Your task to perform on an android device: Open the sportspar app and search cycle shorts 
Image 0: 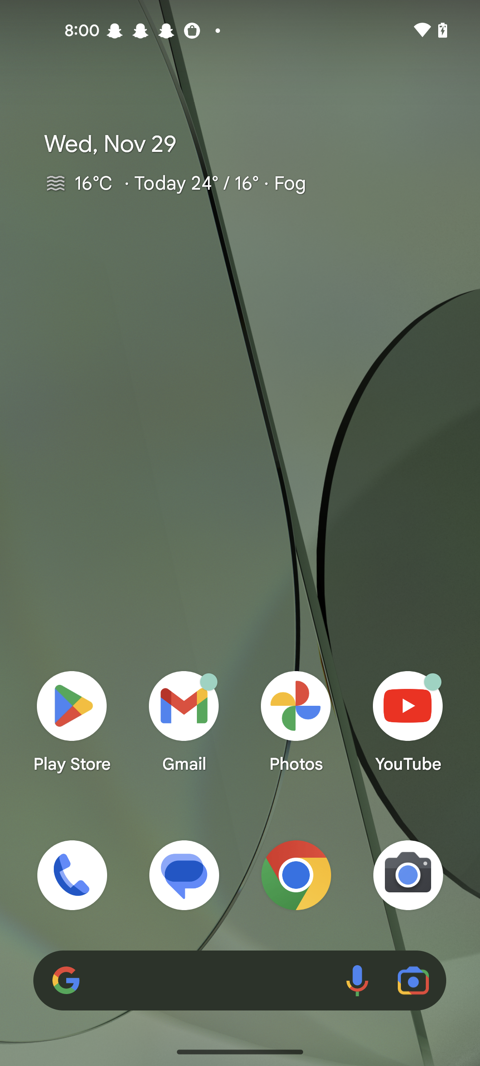
open the sportspar app
Step 0: open app "Sportspar"
Image 1: 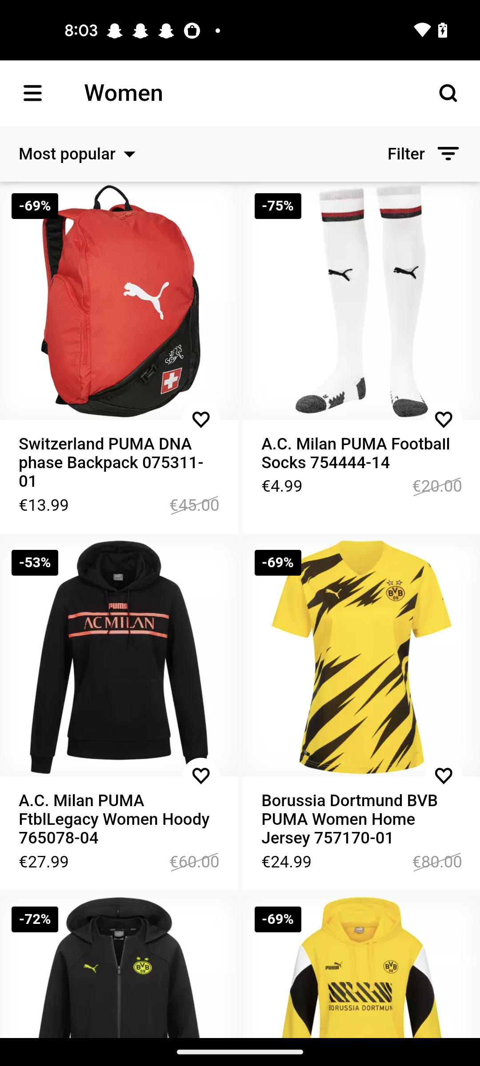
Click on the search icon
Step 1: click (448, 93)
Image 2: 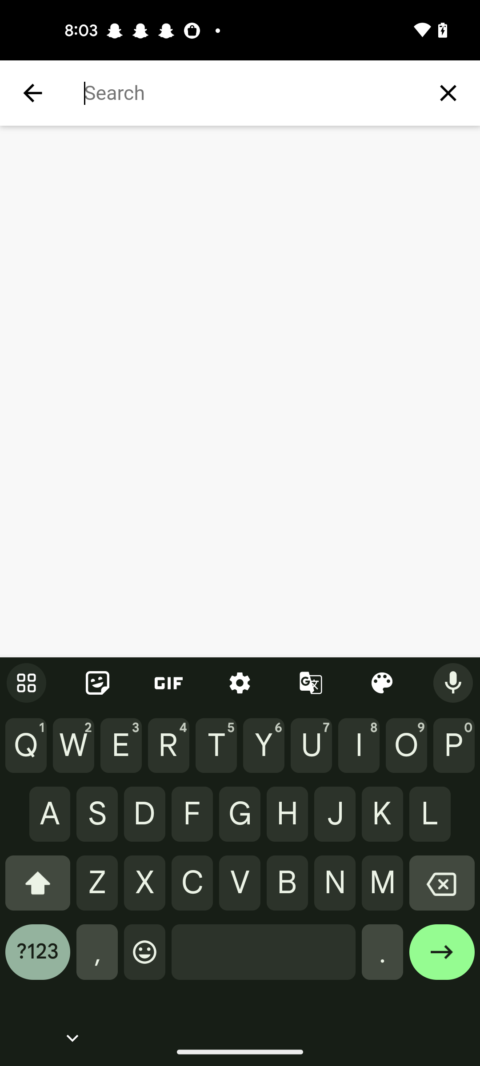
Enter a product as cycle shorts
Step 2: type "cycle shorts"
Image 3: 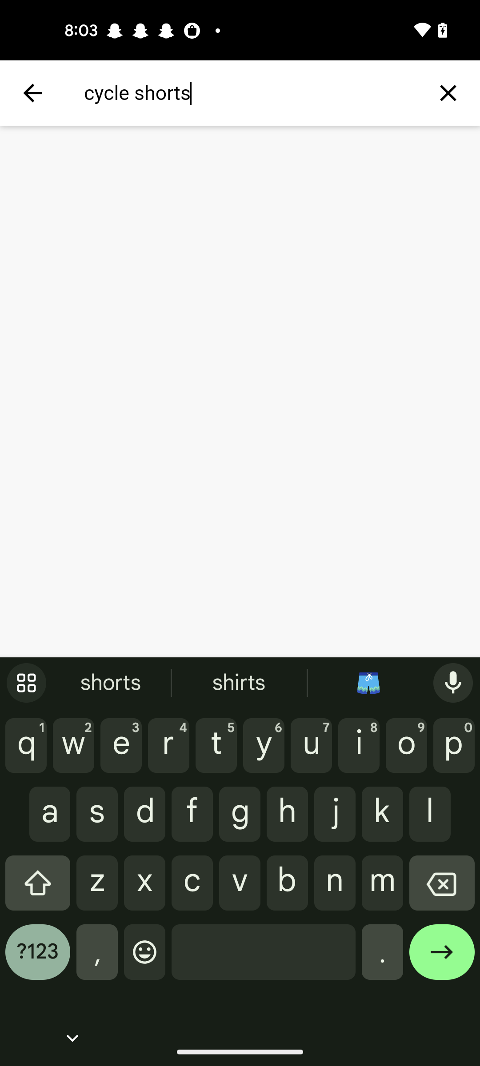
Click on the Arrow icon
Step 3: click (442, 959)
Image 4: 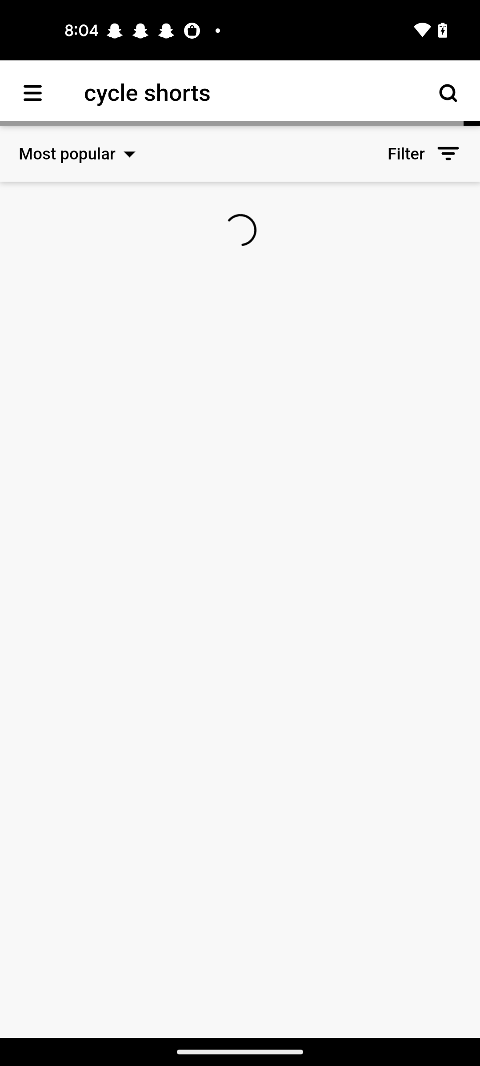
Click on the Arrow icon
Step 4: wait